Your task to perform on an android device: I want to search for milk products on the Daily Cart app.
Image 0: 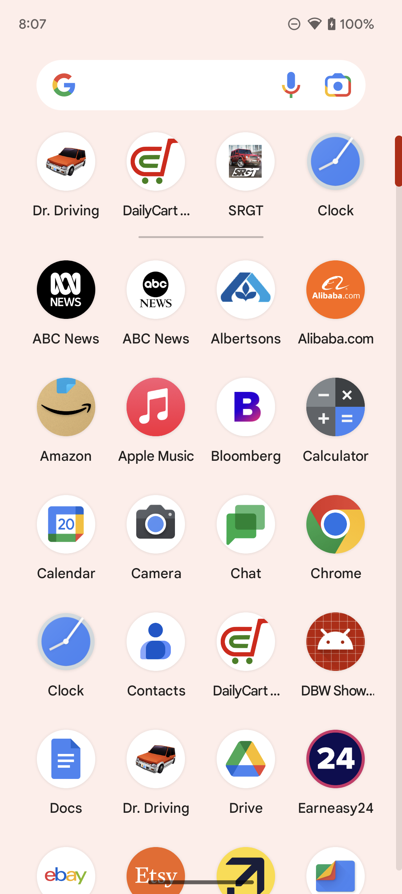
Open Daily Cart app.
Step 0: open app "DailyCart USA"
Image 1: 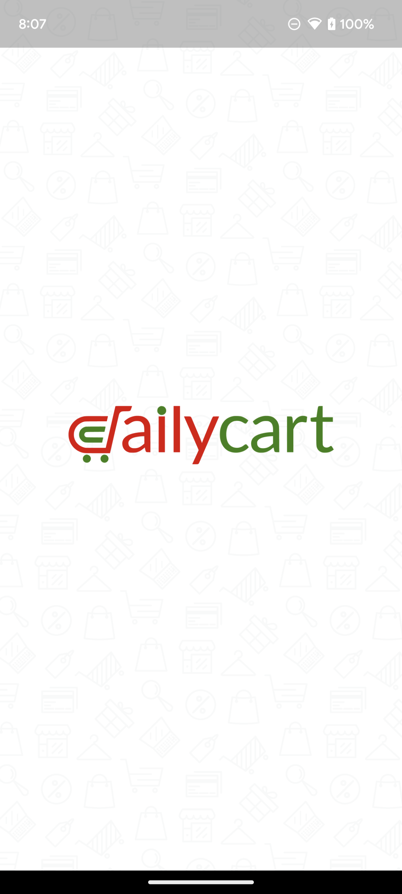
Open Daily Cart app.
Step 1: wait
Image 2: 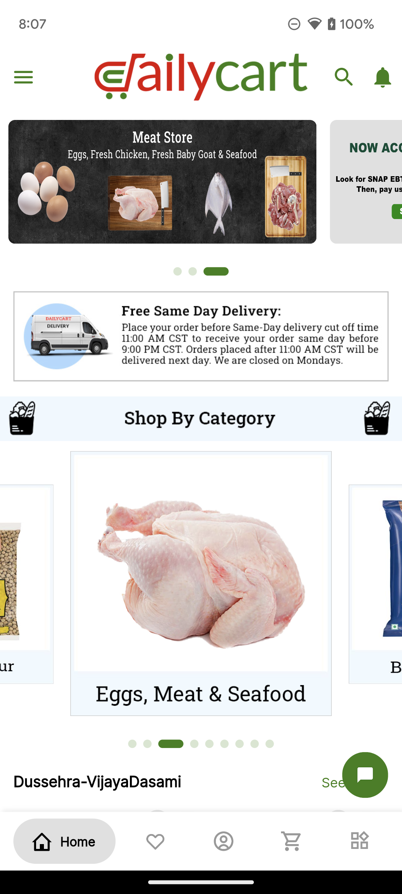
Click on the search bar on the top of the screen.
Step 2: click (344, 77)
Image 3: 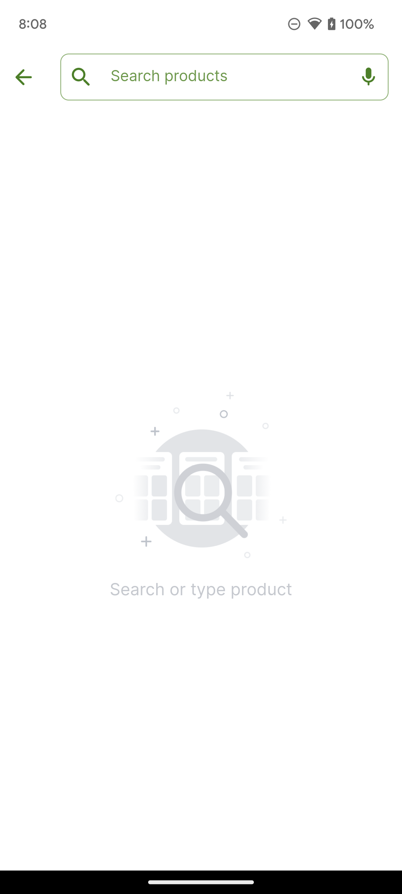
Click on the Search product on the top of the screen.
Step 3: click (224, 77)
Image 4: 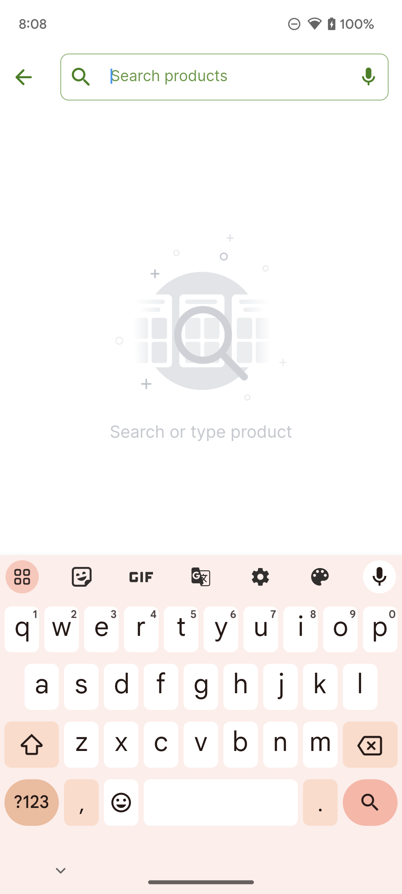
Type Milk on the screen.
Step 4: type "Milk"
Image 5: 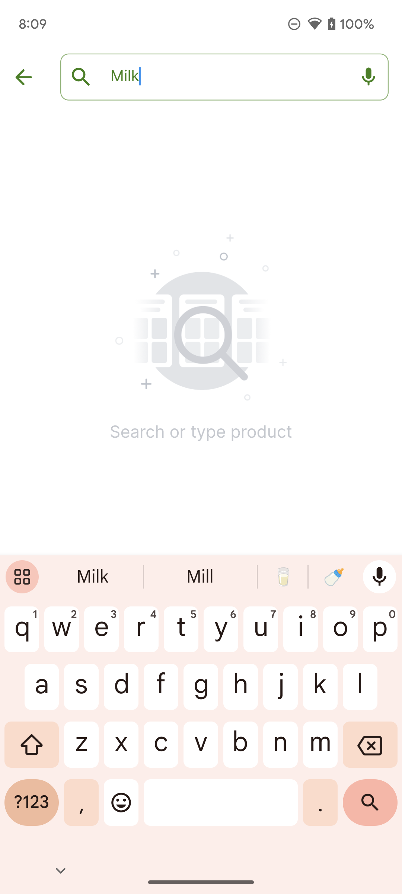
Type Milk on the screen.
Step 5: wait
Image 6: 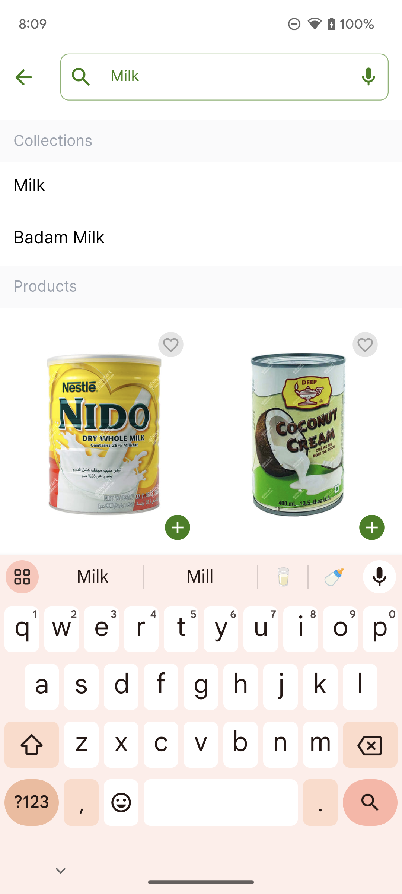
Swipe up on the screen.
Step 6: scroll down